Your task to perform on an android device: I want to add an animation to the video inserted. Add an animation to enhance the exit in the PowerPoint app.
Image 1: 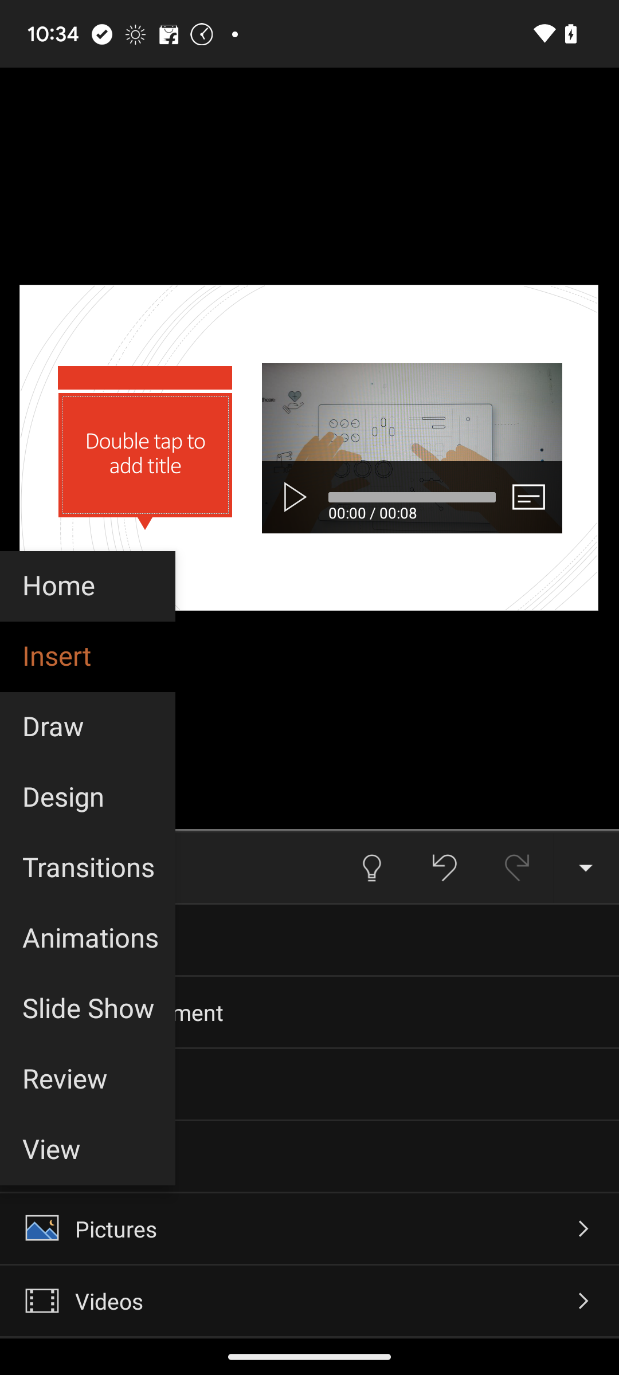
Click on the Animations option.
Step 1: click (87, 938)
Image 2: 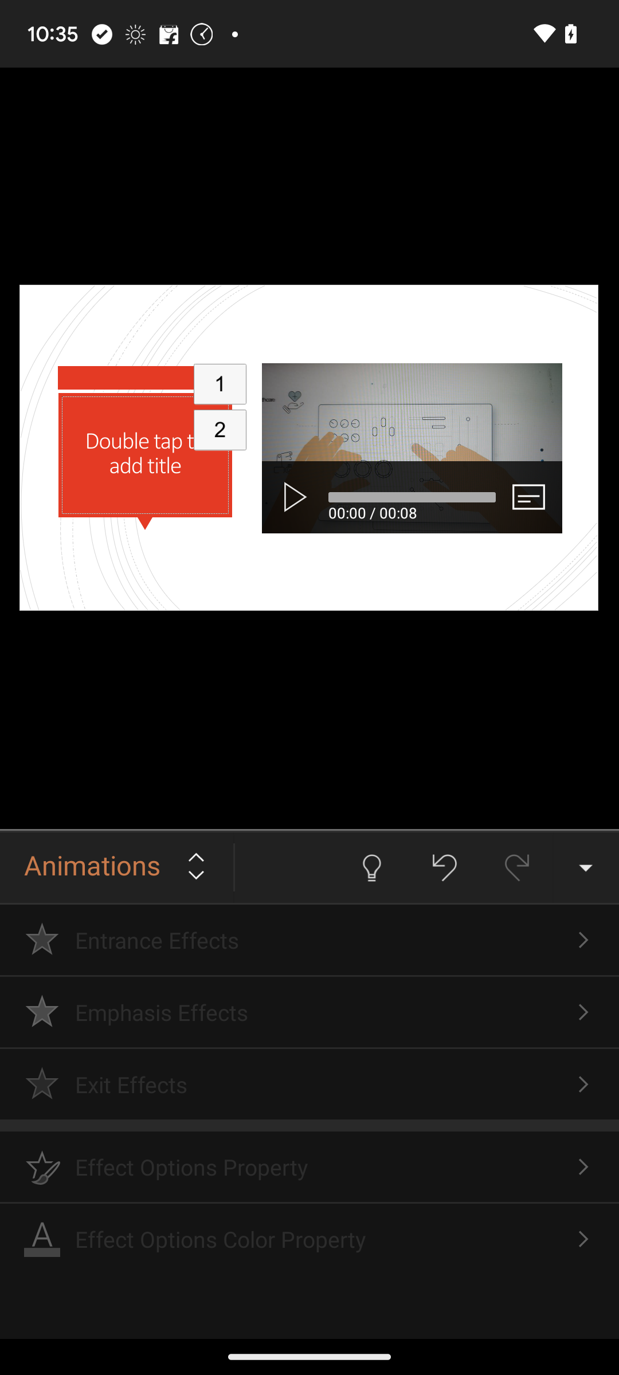
Click on the Animations option.
Step 2: wait
Image 3: 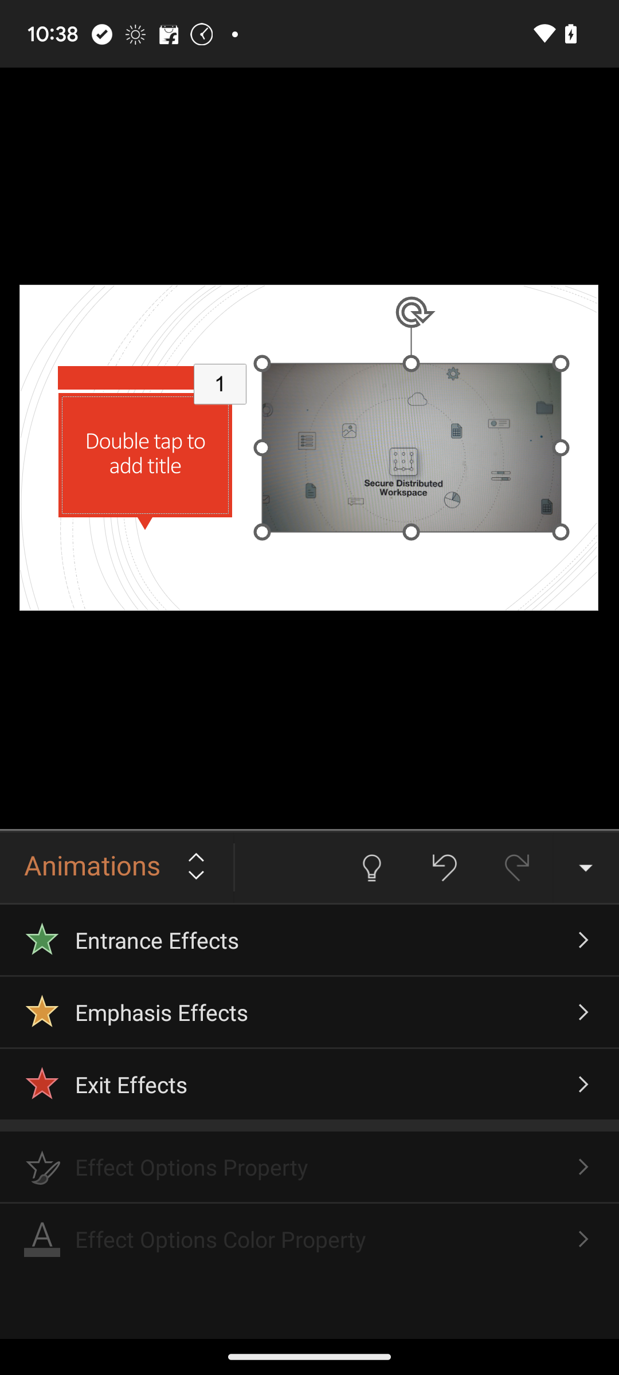
Click on the Exit effects
Step 3: click (309, 1084)
Image 4: 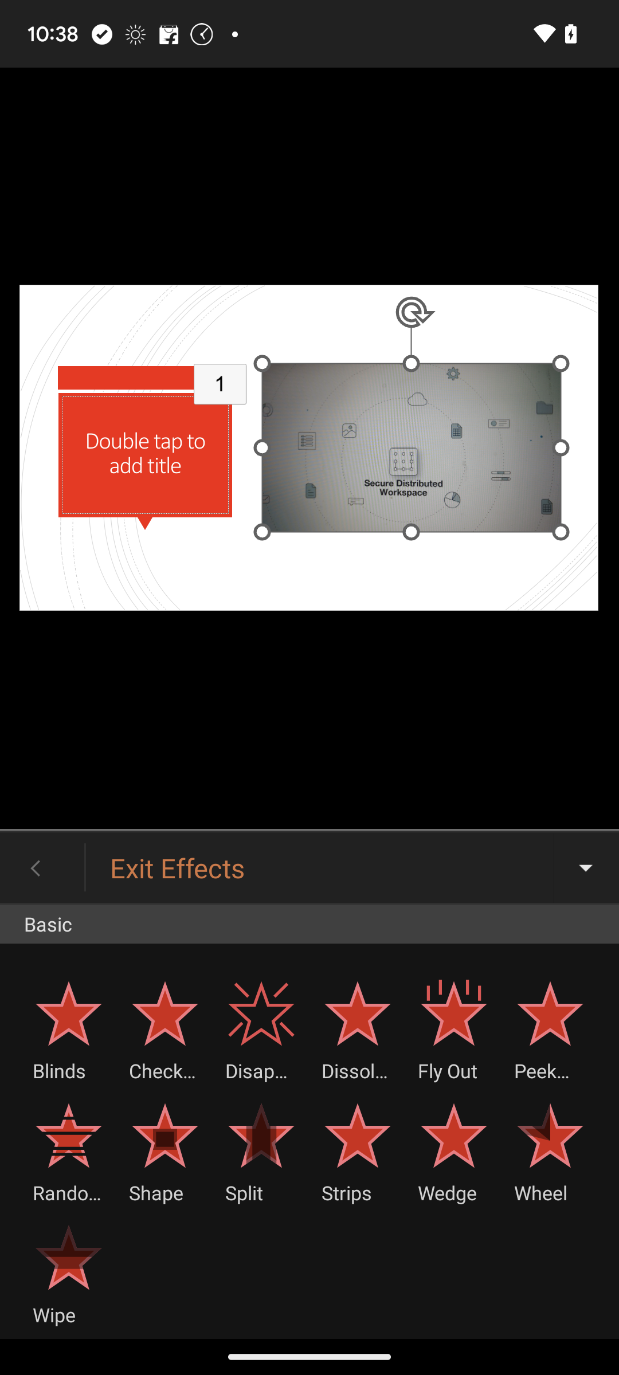
Select the first option.
Step 4: click (69, 1028)